Your task to perform on an android device: In the maths test app practice additional problems..
Image 0: 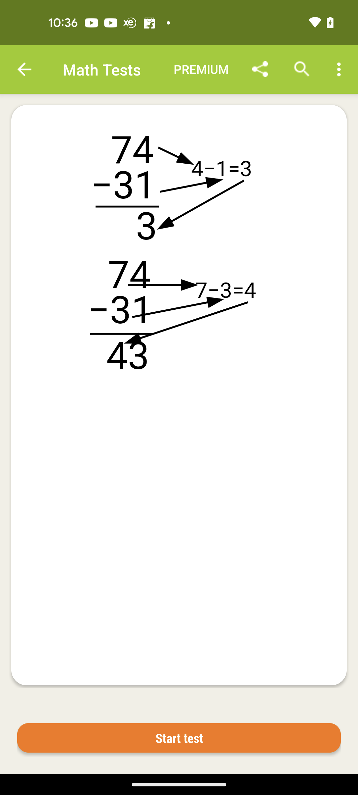
Go back on the previous page.
Step 0: press back button
Image 2: 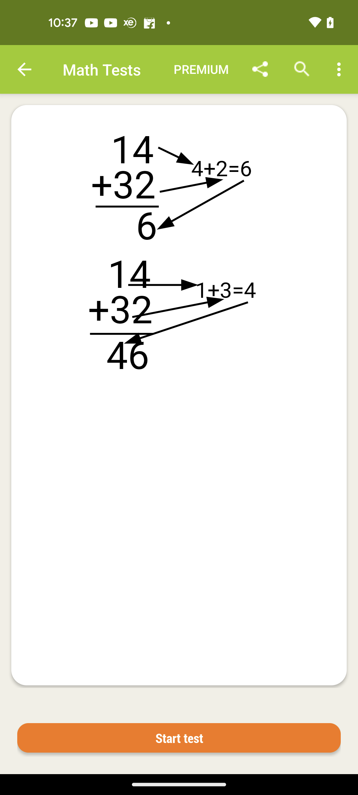
Click on the start test for additional problems.
Step 2: click (179, 738)
Image 4: 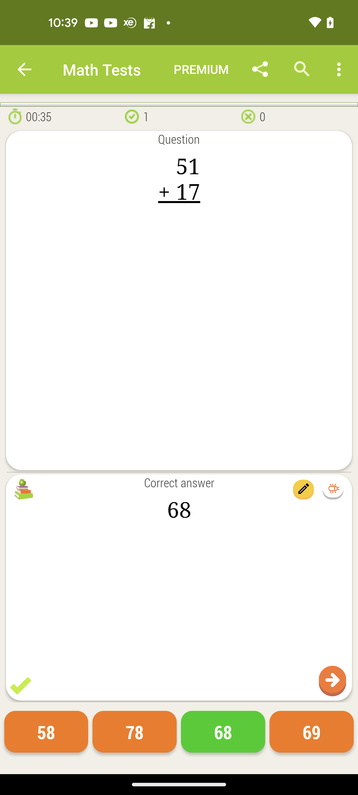
Click on the right arrow for next question.
Step 4: click (334, 685)
Image 6: 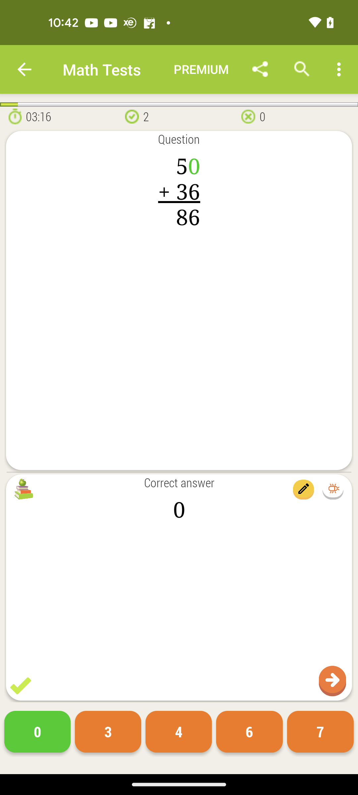
again click on right arrow for next problem.
Step 6: click (330, 685)
Image 7: 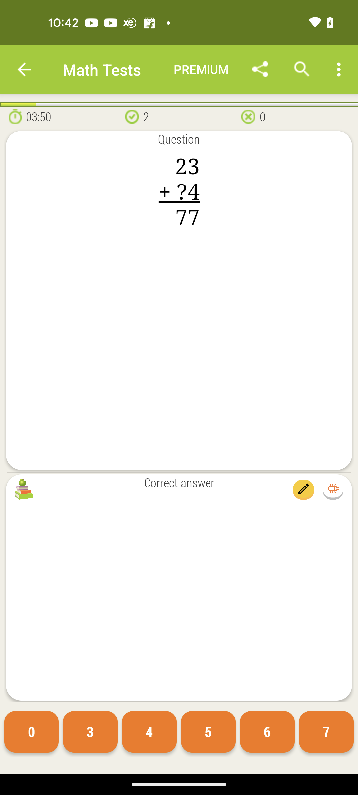
Click on the "5" button at the bottom of the screen.
Step 7: click (205, 731)
Image 8: 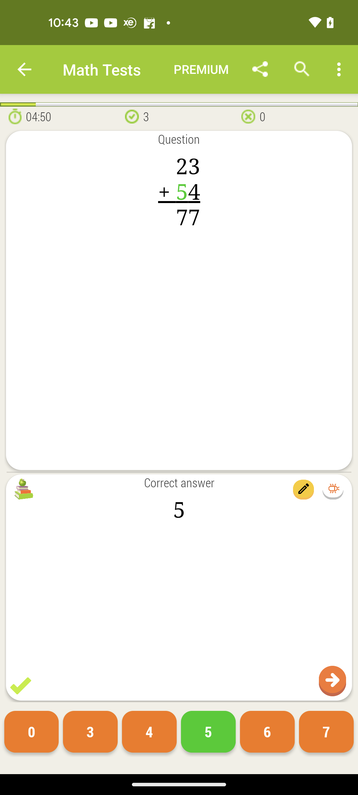
again click on arrow button
Step 8: click (329, 680)
Image 9: 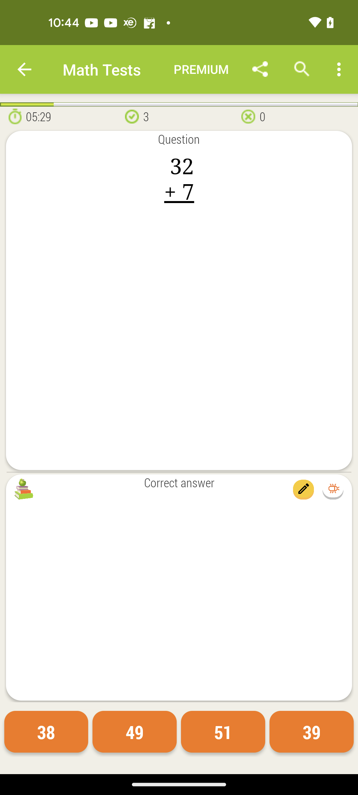
Click on 39.
Step 9: click (311, 731)